Your task to perform on an android device: I want to use the Currency Converter app to convert 1000 ILS to JOD.
Image 0: 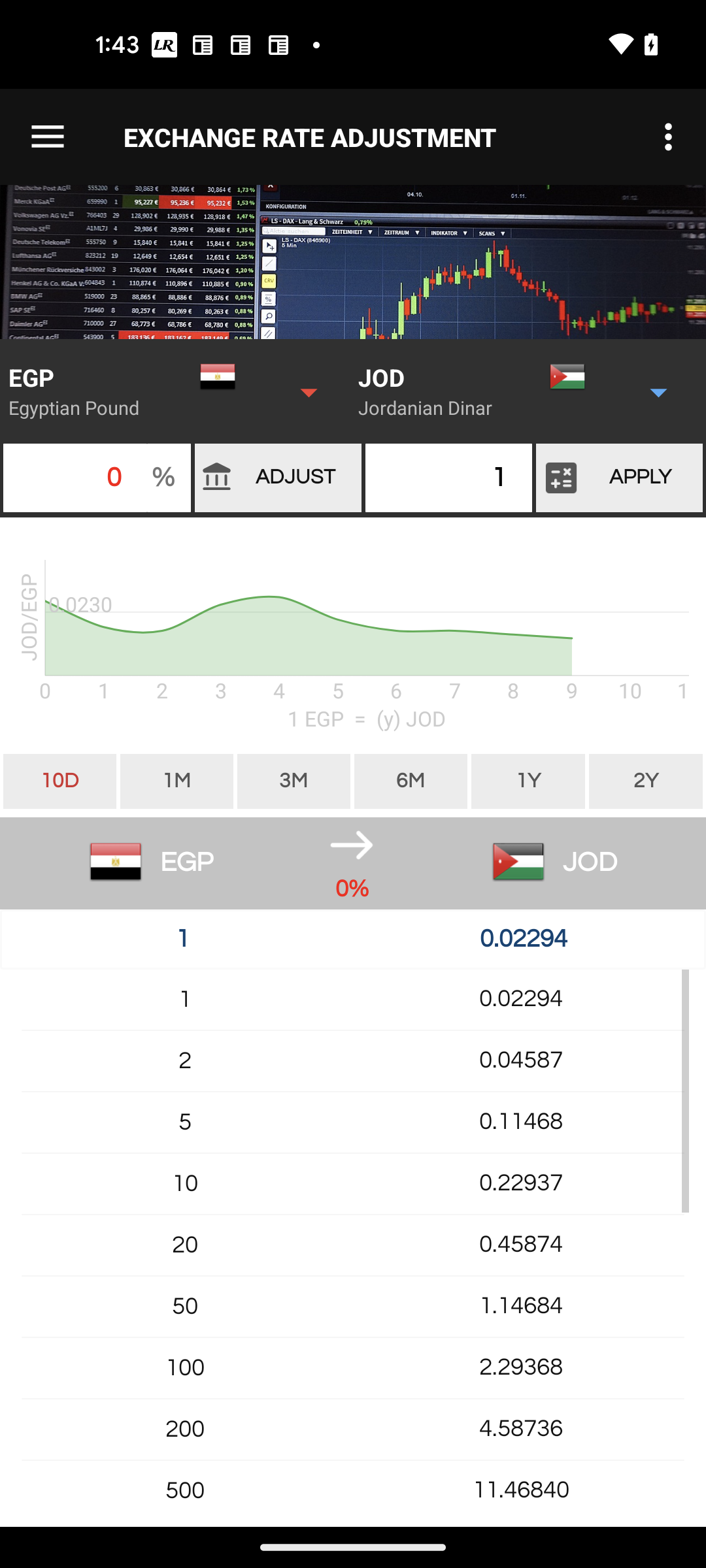
Open the Currency Converter app
Step 0: open app "Currency"
Image 1: 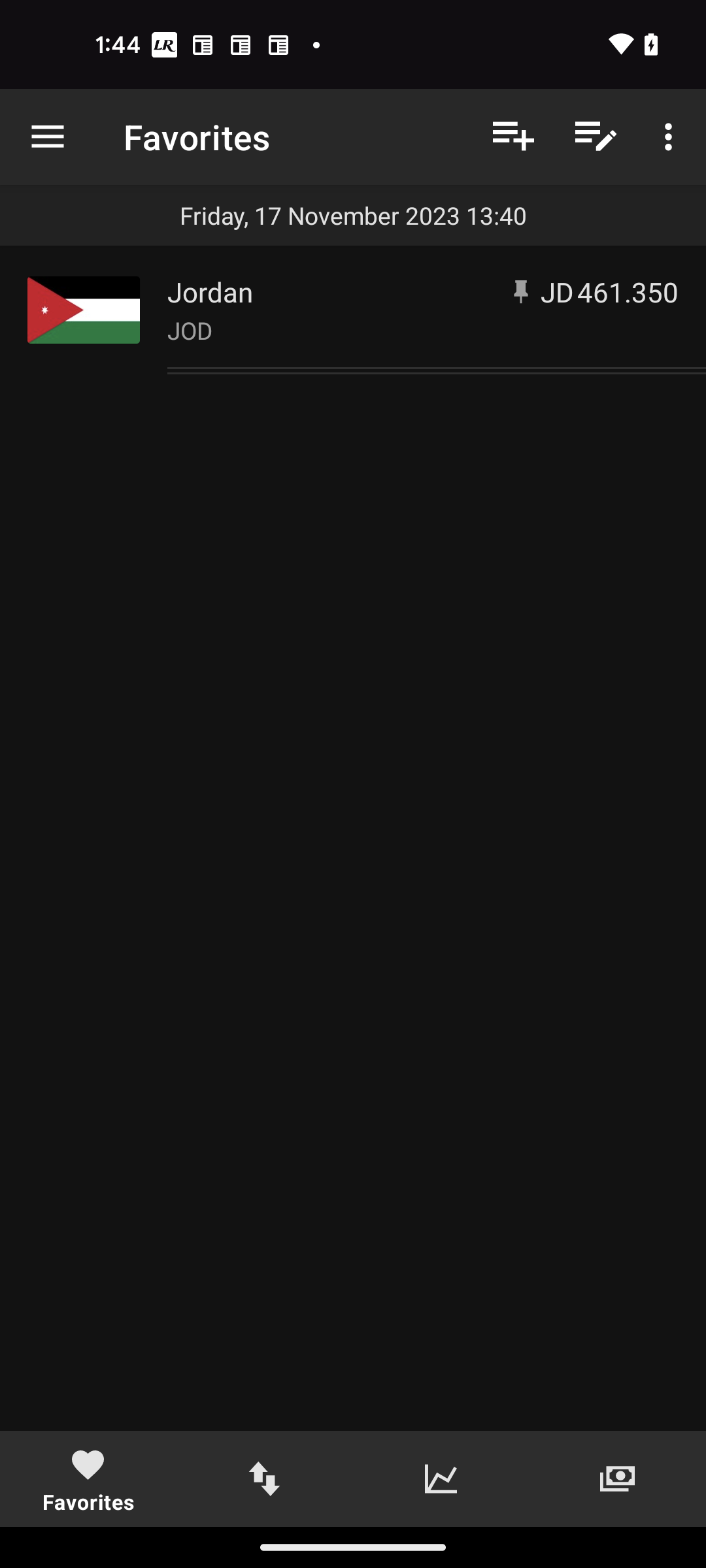
Go to the Converter section
Step 1: click (265, 1478)
Image 2: 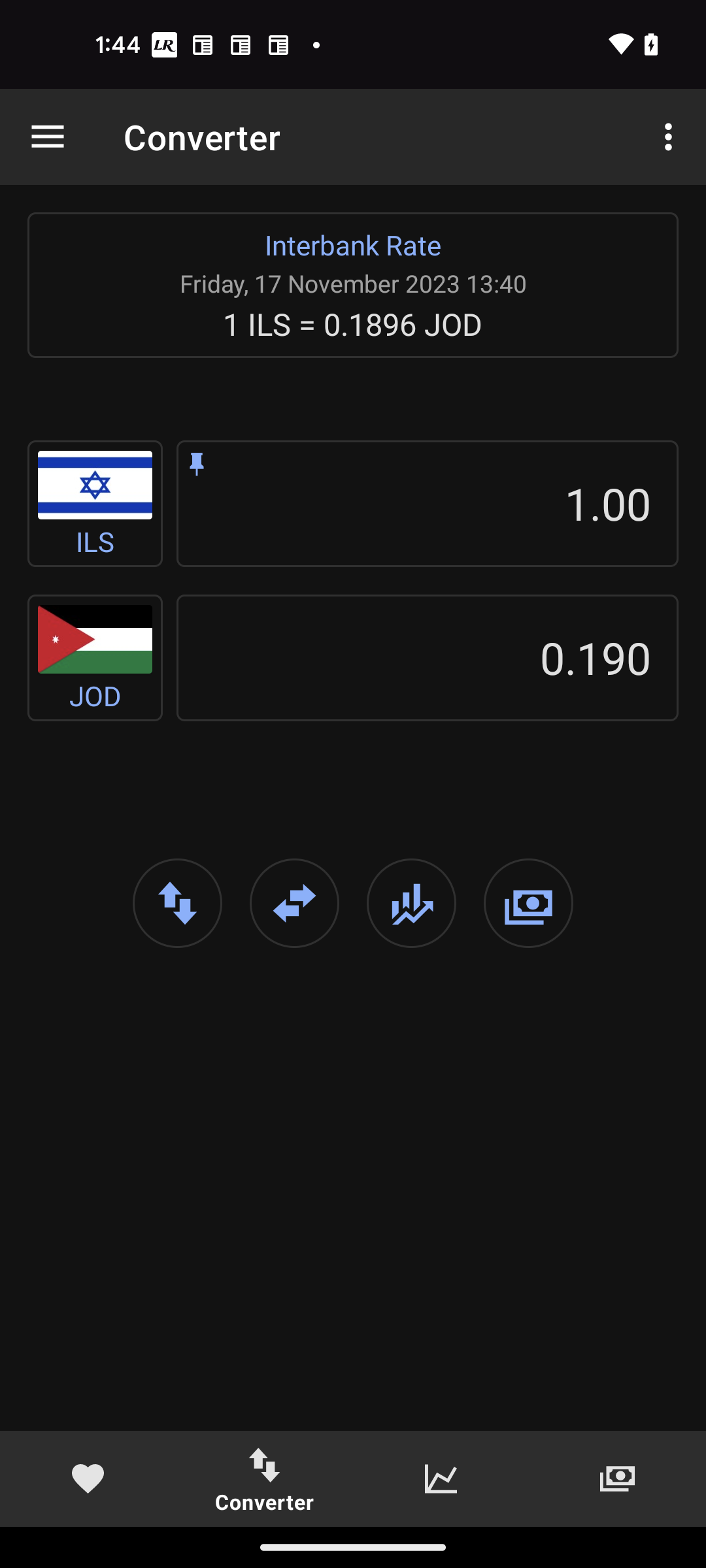
Click on the box of ILS
Step 2: click (428, 504)
Image 3: 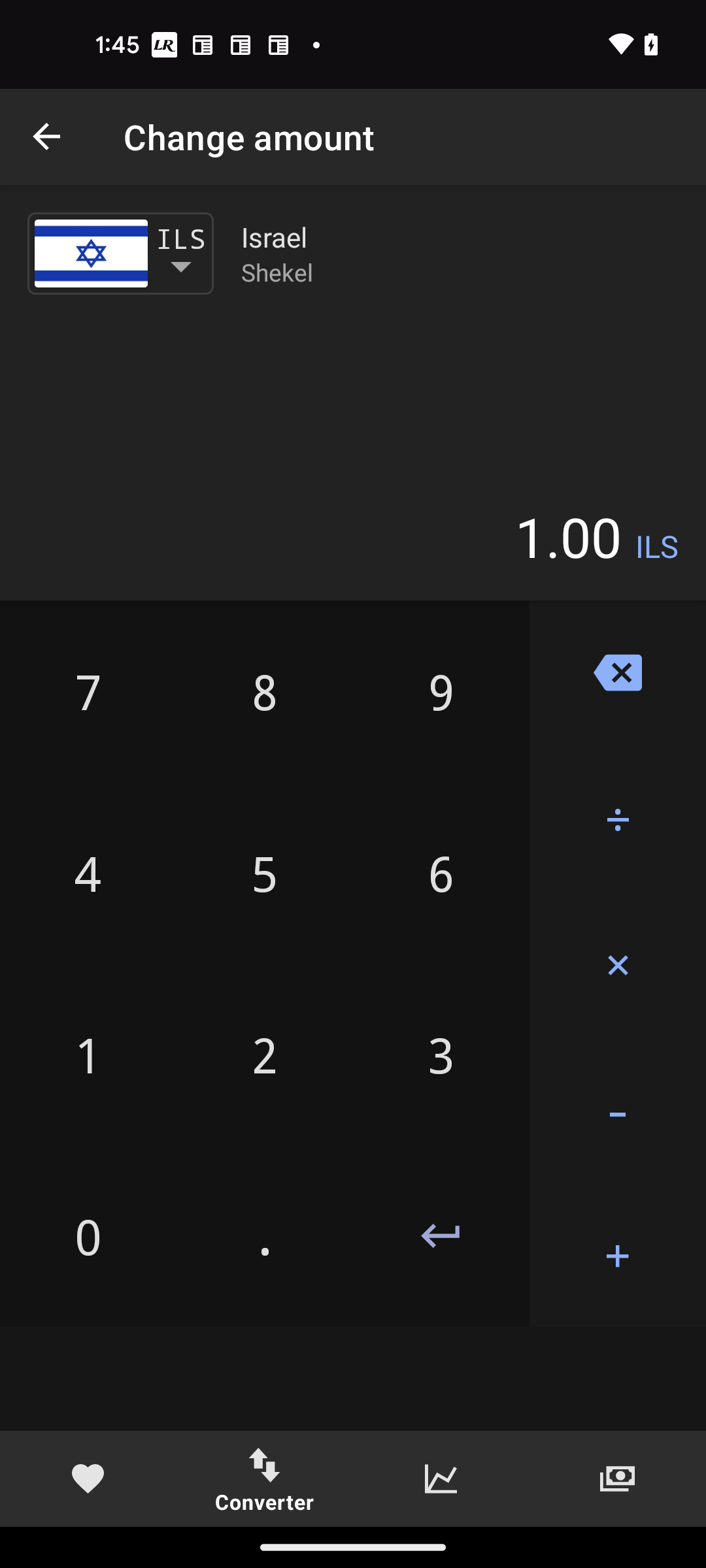
Type 1000
Step 3: click (76, 1060)
Image 4: 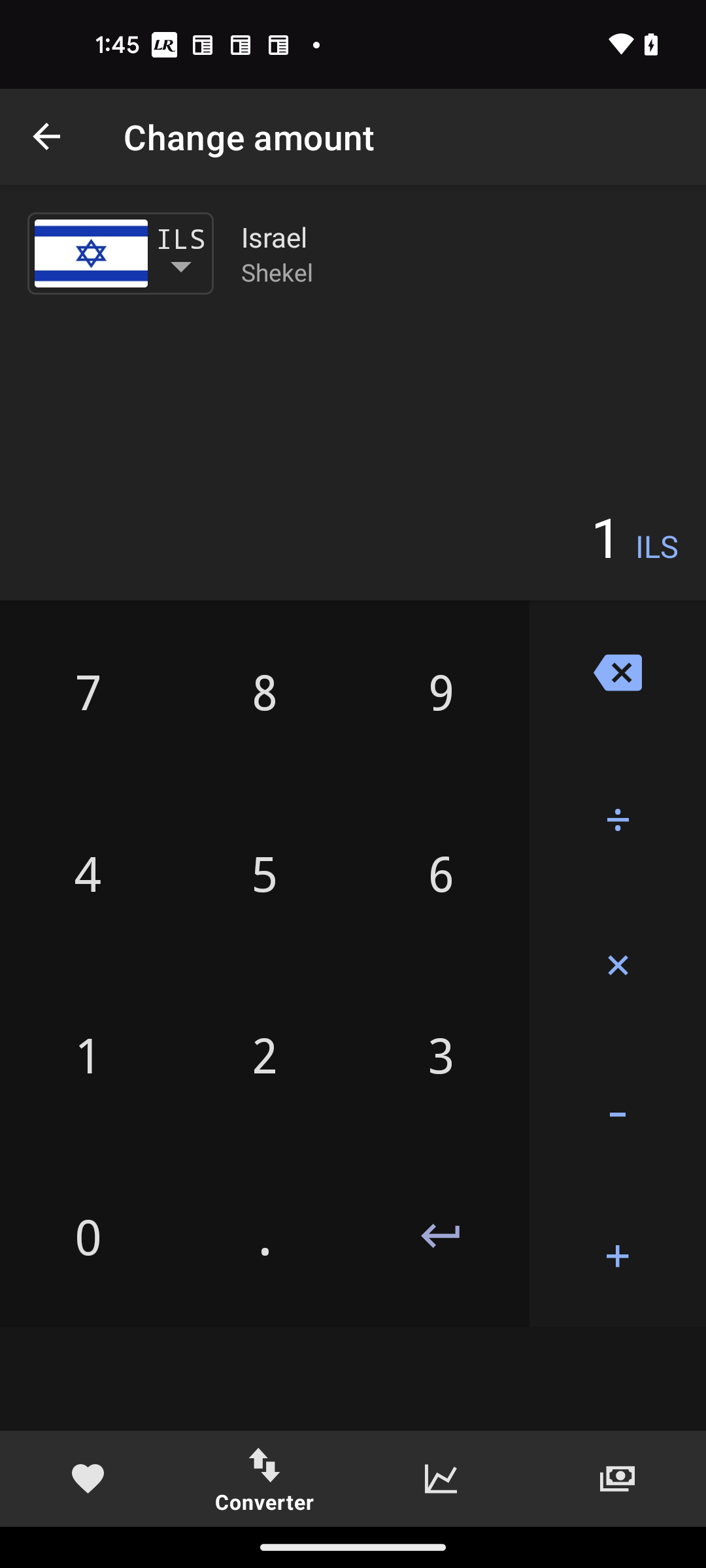
Type 1000
Step 4: click (88, 1236)
Image 5: 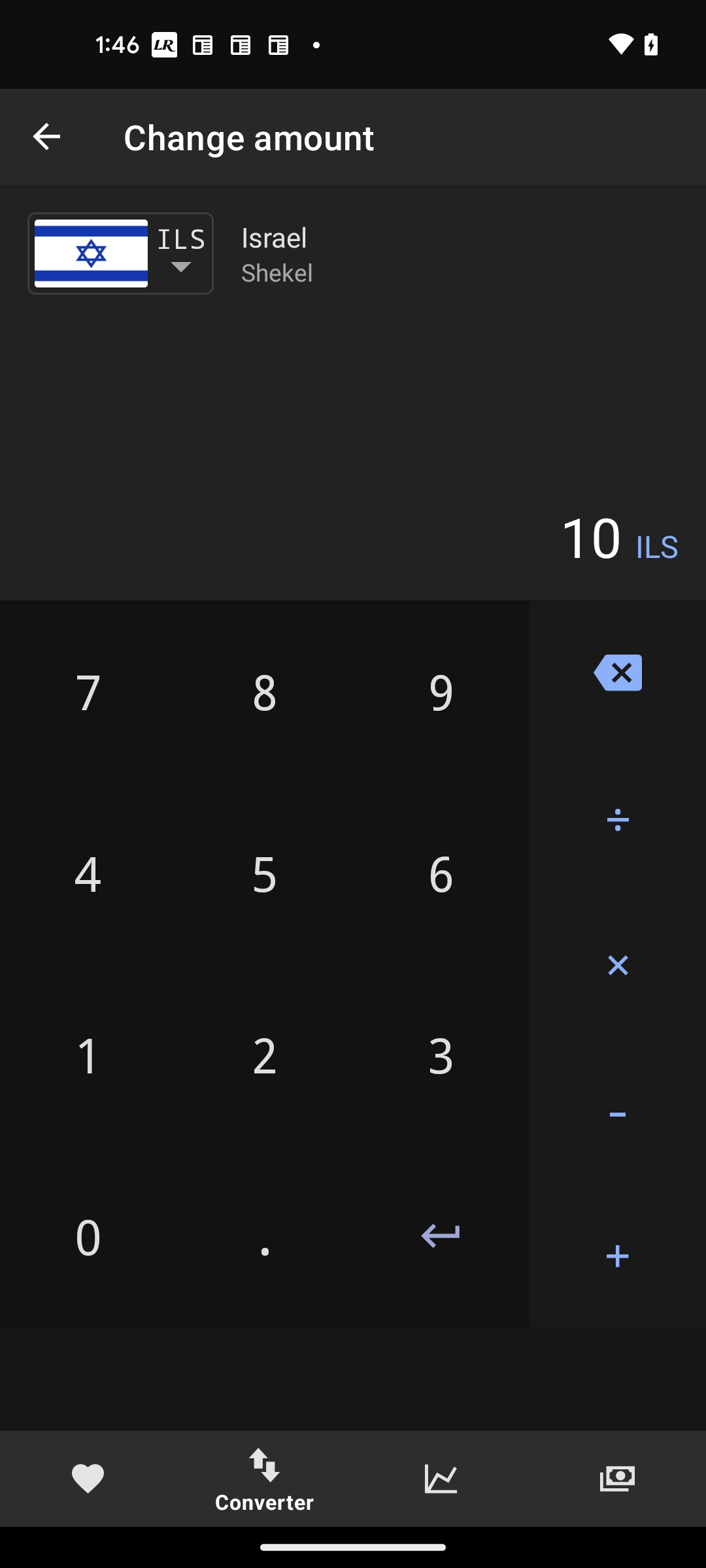
Type 1000
Step 5: click (88, 1236)
Image 6: 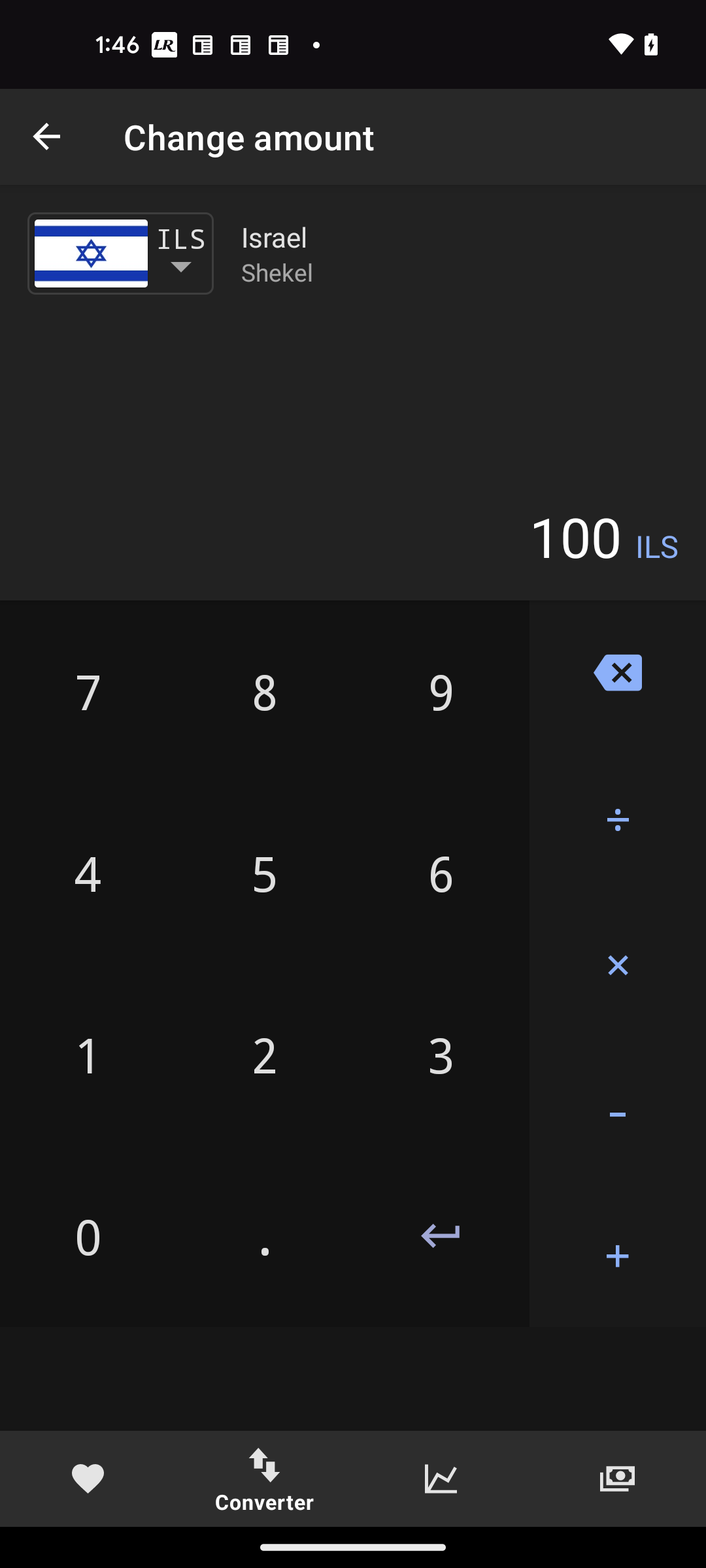
Type 1000
Step 6: click (88, 1236)
Image 7: 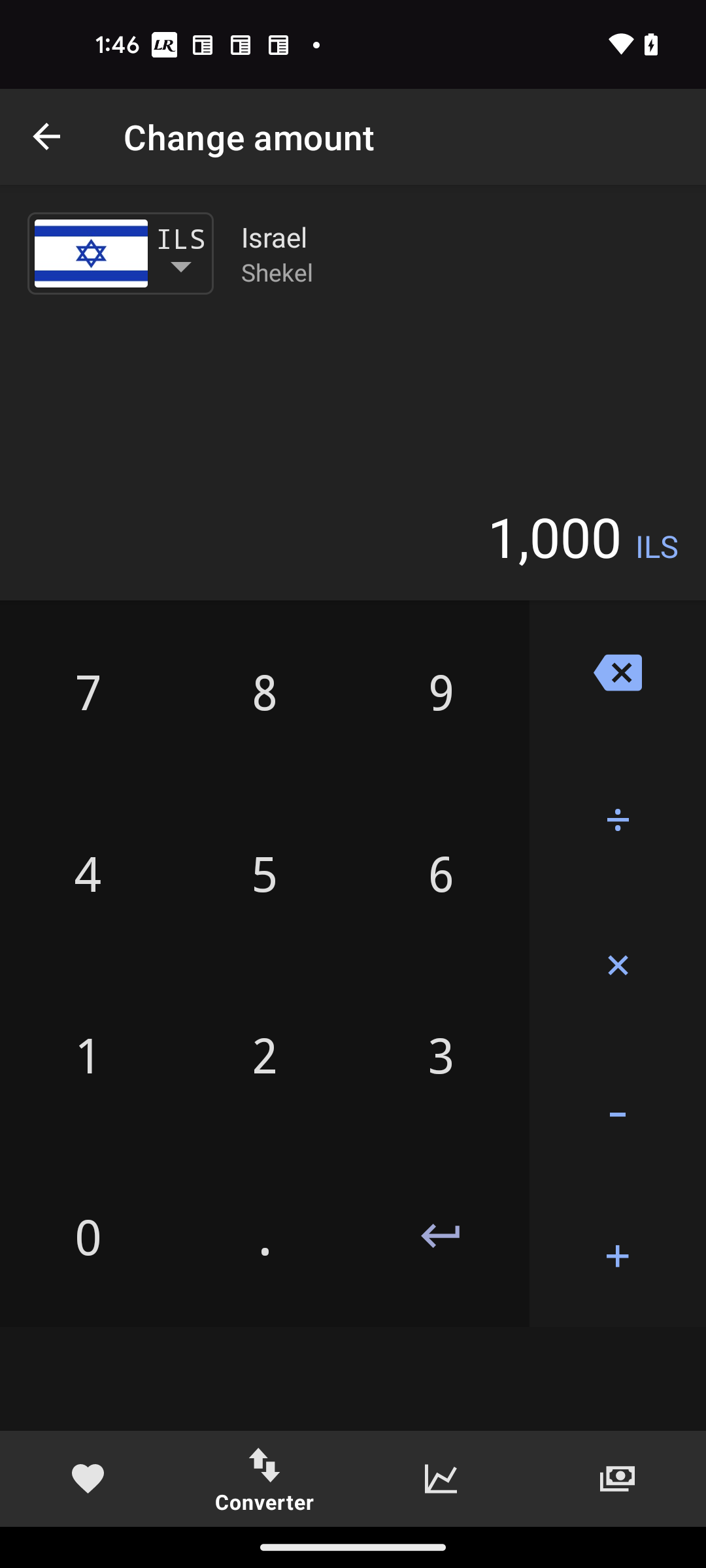
Go back to the previous screen
Step 7: press back button